Your task to perform on an android device: I have to attend the naming ceremony of a new-born baby, and I want to buy a gift for the new-born baby, so browse Toys for Infants on the Yalla Toys app.
Image 0: 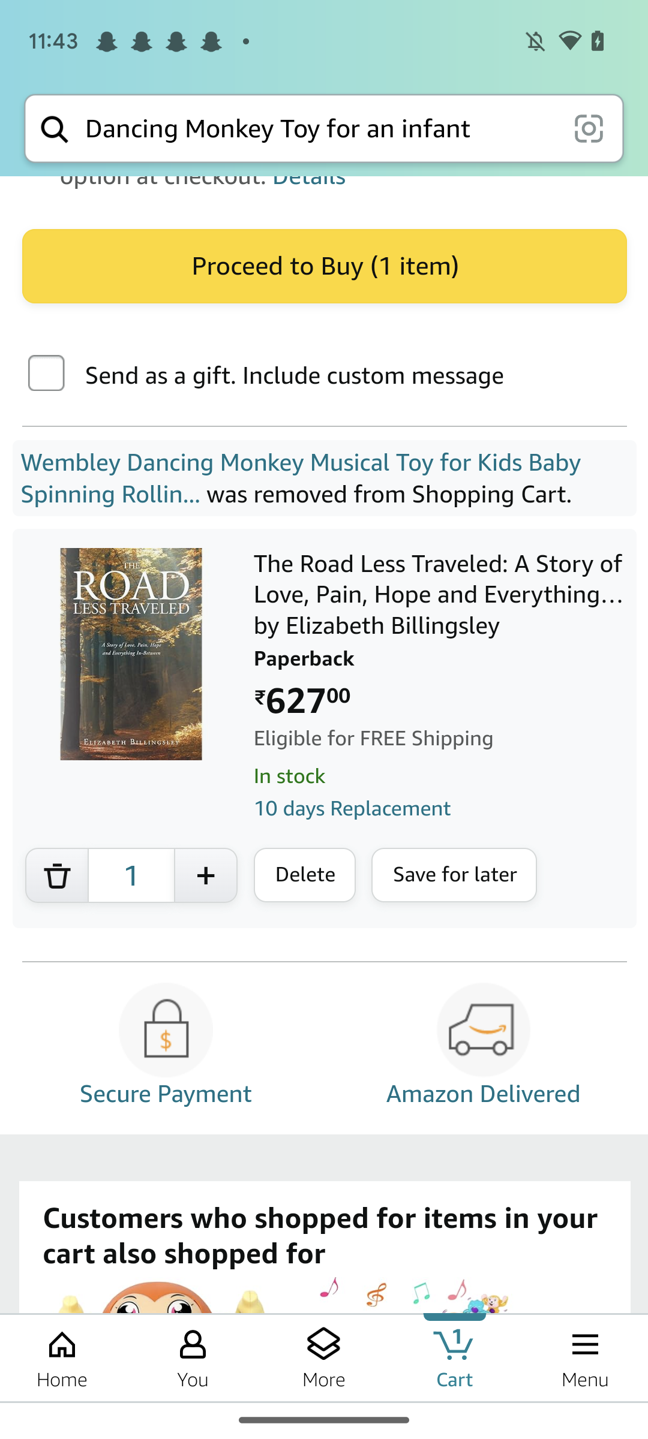
Open the Yalla toys app.
Step 0: open app "Yalla Toys"
Image 1: 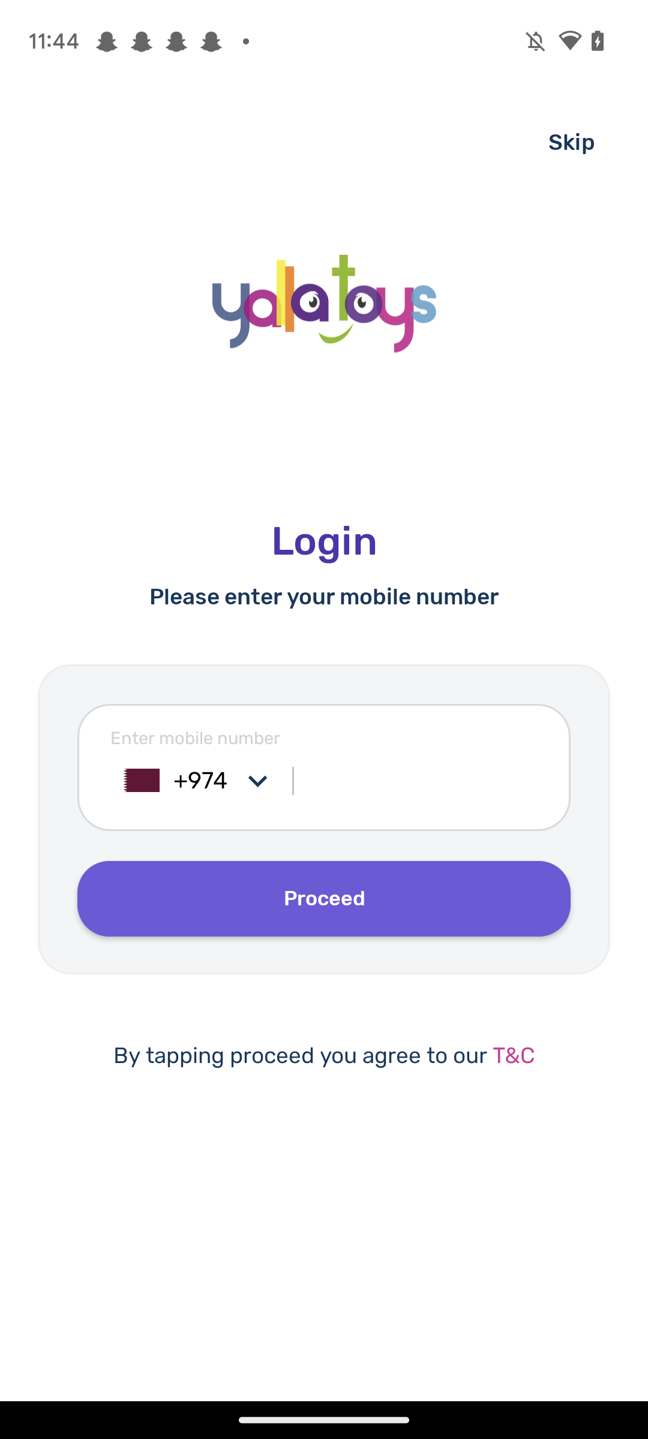
Click on the skip button at the top right corner of the screen
Step 1: click (571, 142)
Image 2: 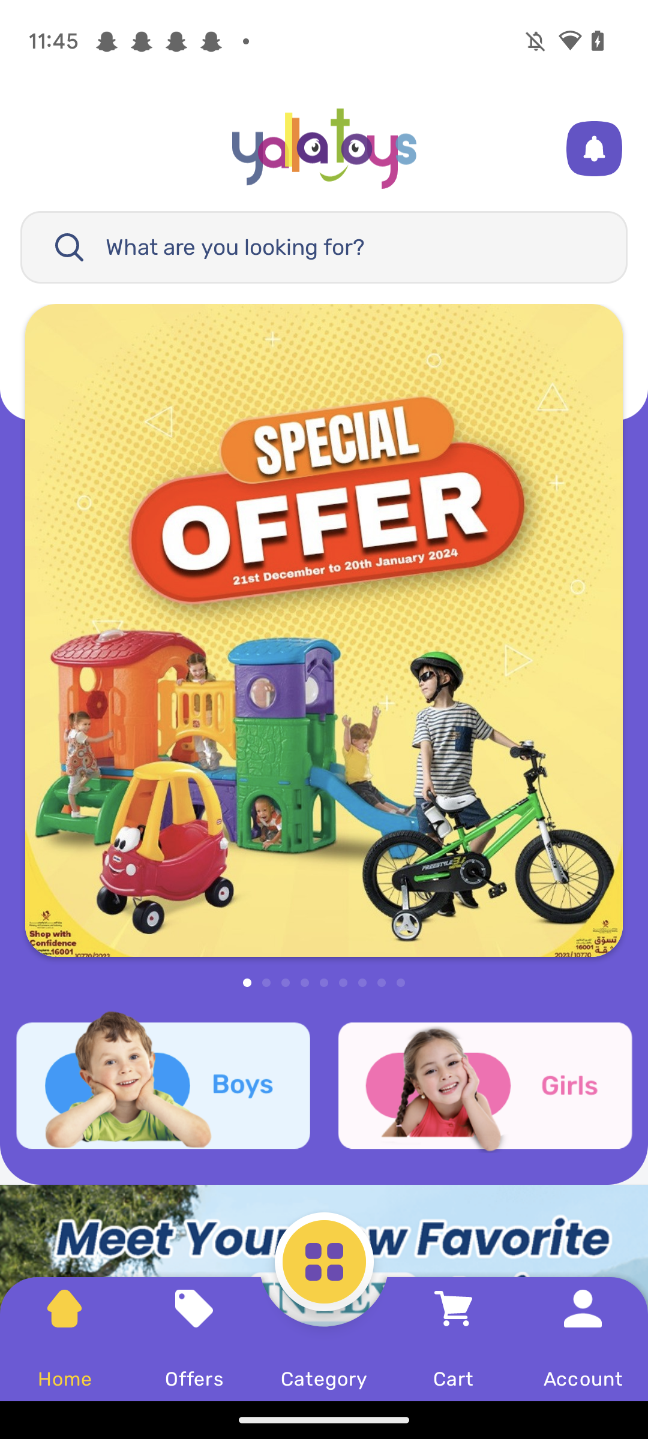
Click on the Menu icon at the bottom.
Step 2: click (324, 1293)
Image 3: 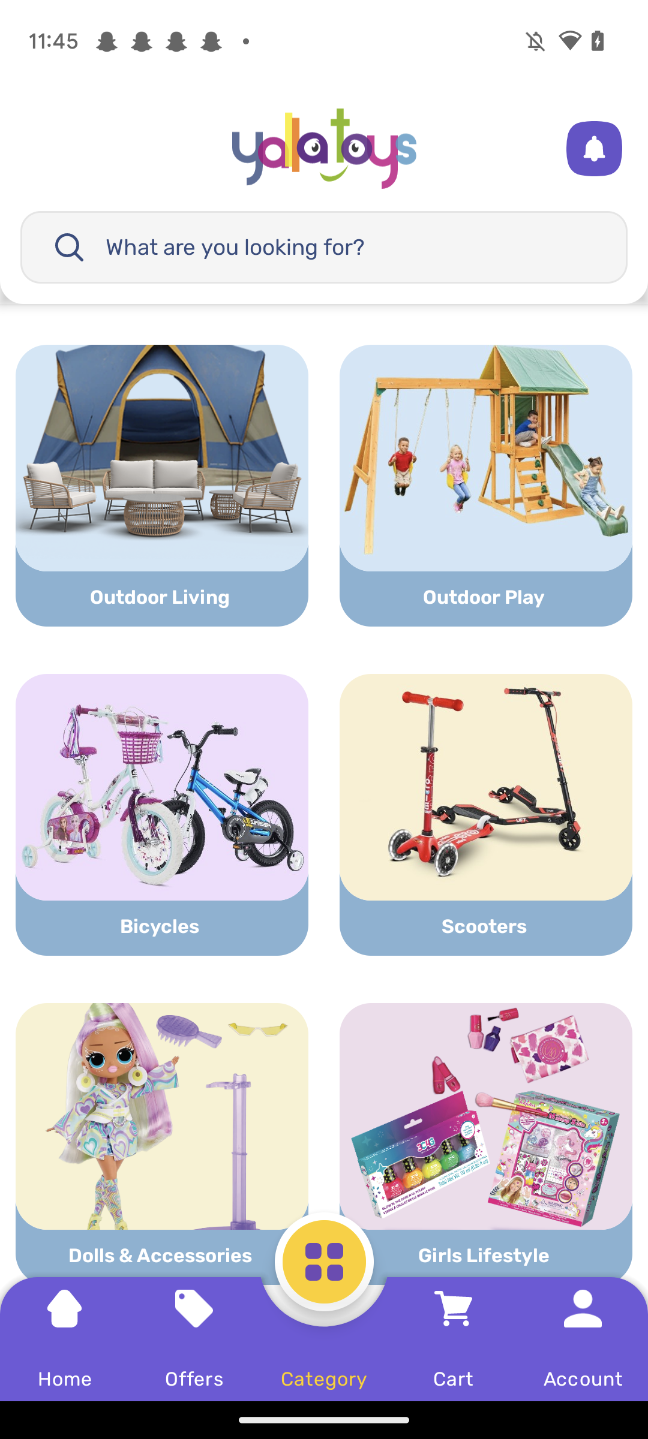
Scroll up
Step 3: scroll down
Image 4: 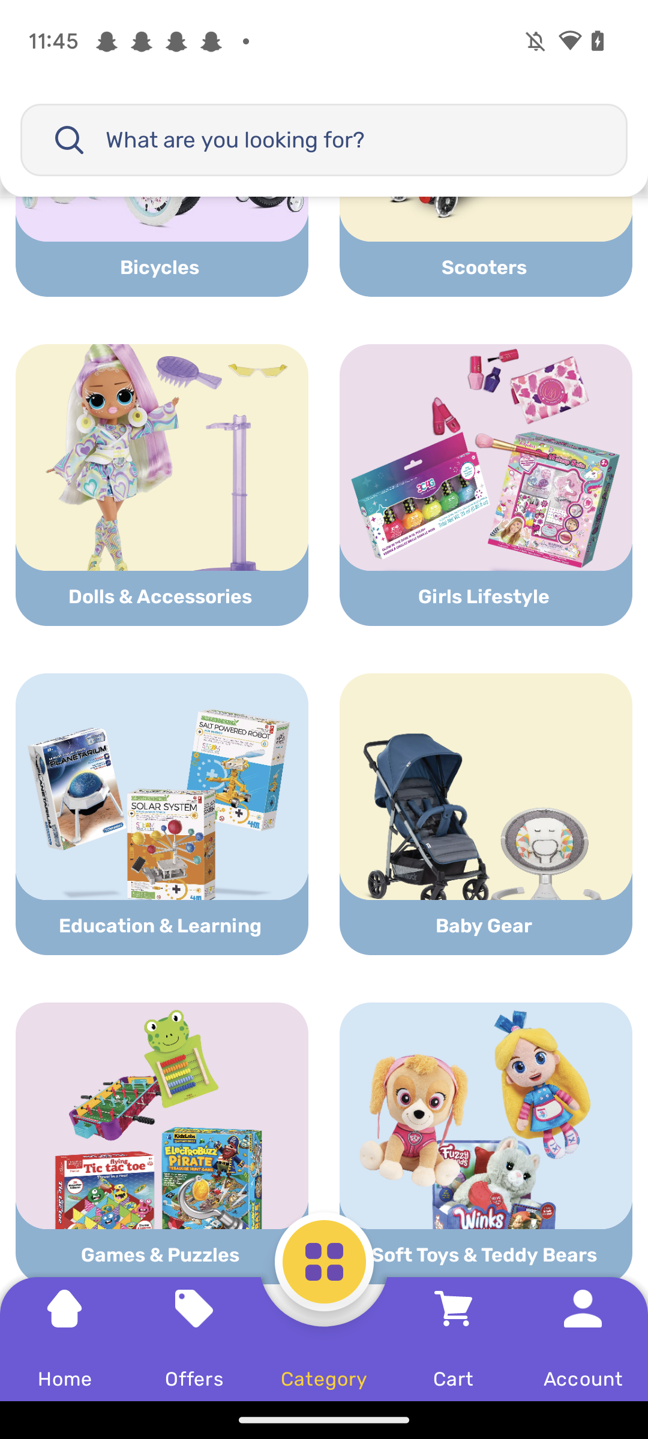
Scroll up
Step 4: scroll down
Image 5: 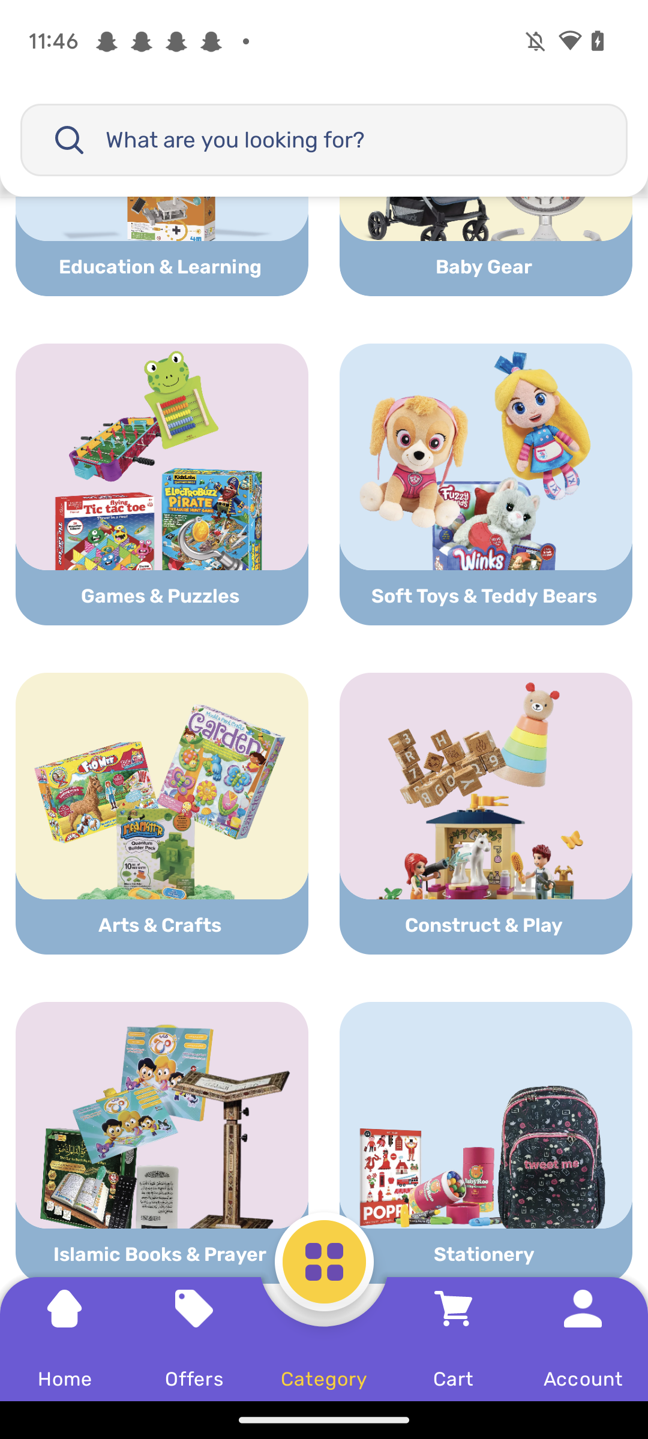
Scroll up
Step 5: scroll down
Image 6: 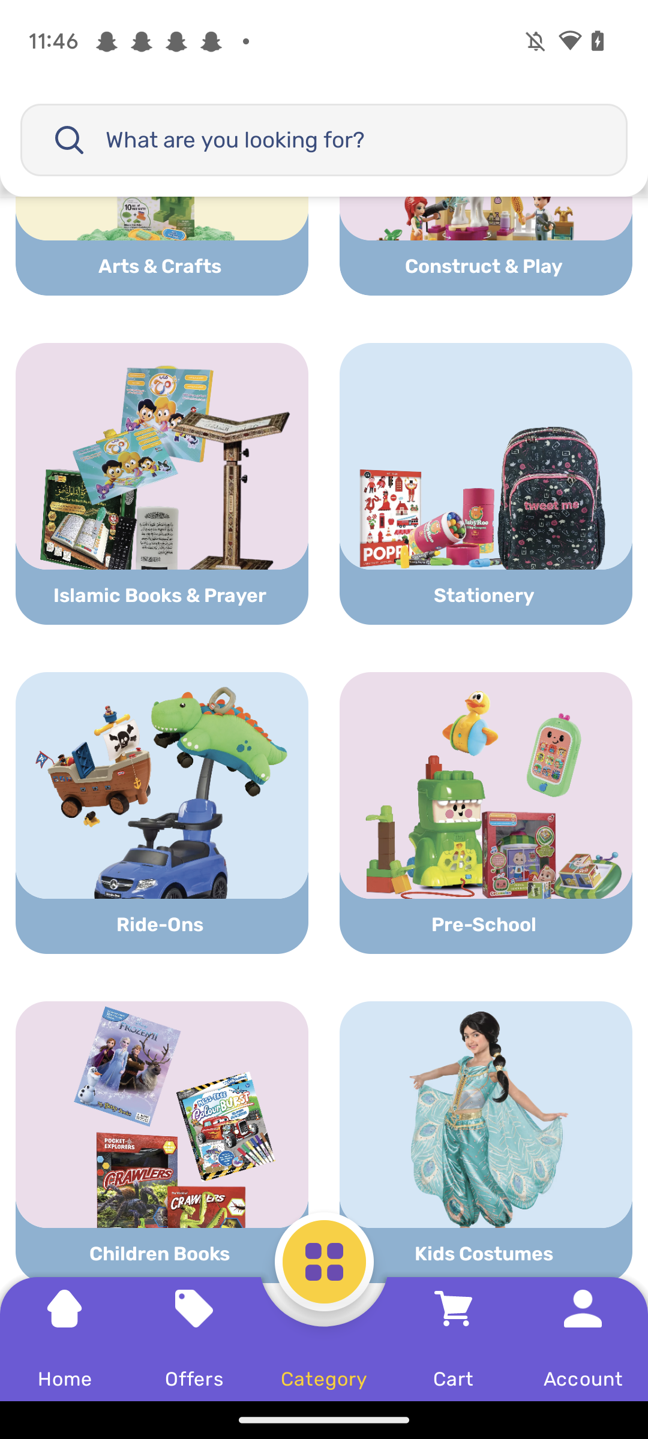
Scroll up
Step 6: scroll down
Image 7: 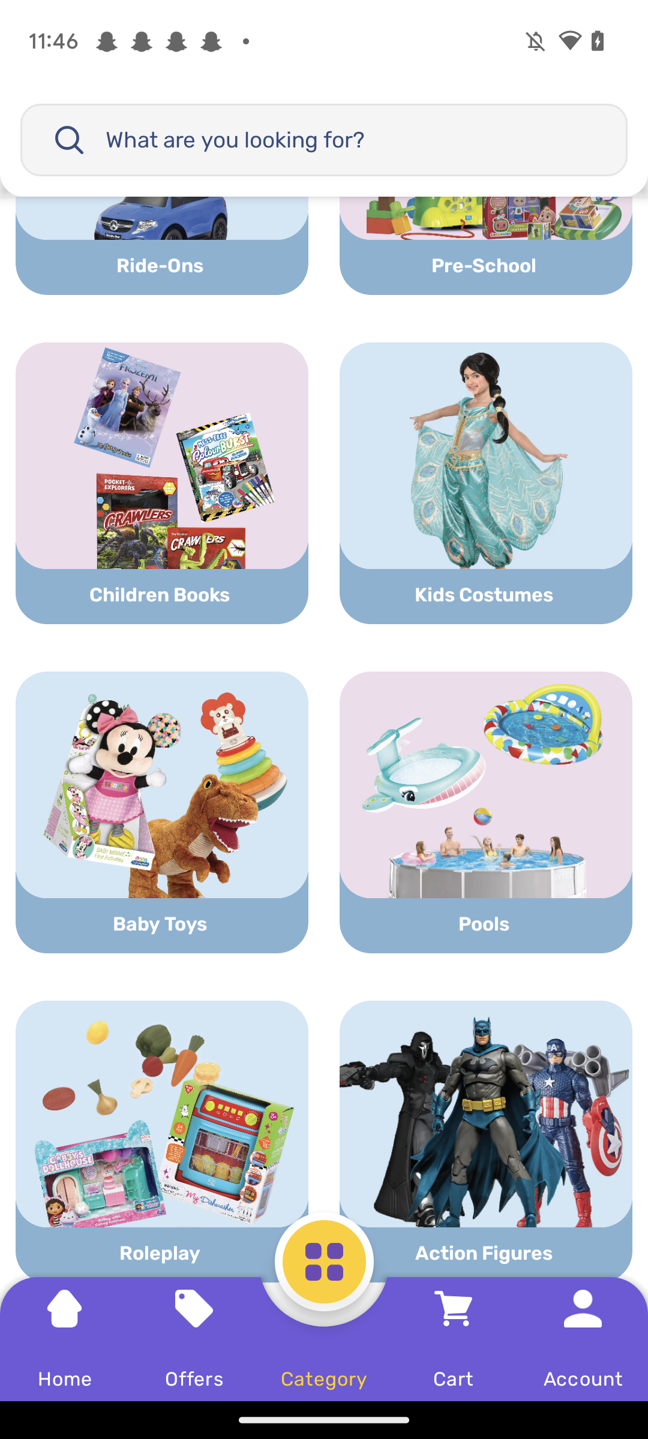
Click on the Baby toys tab.
Step 7: click (161, 785)
Image 8: 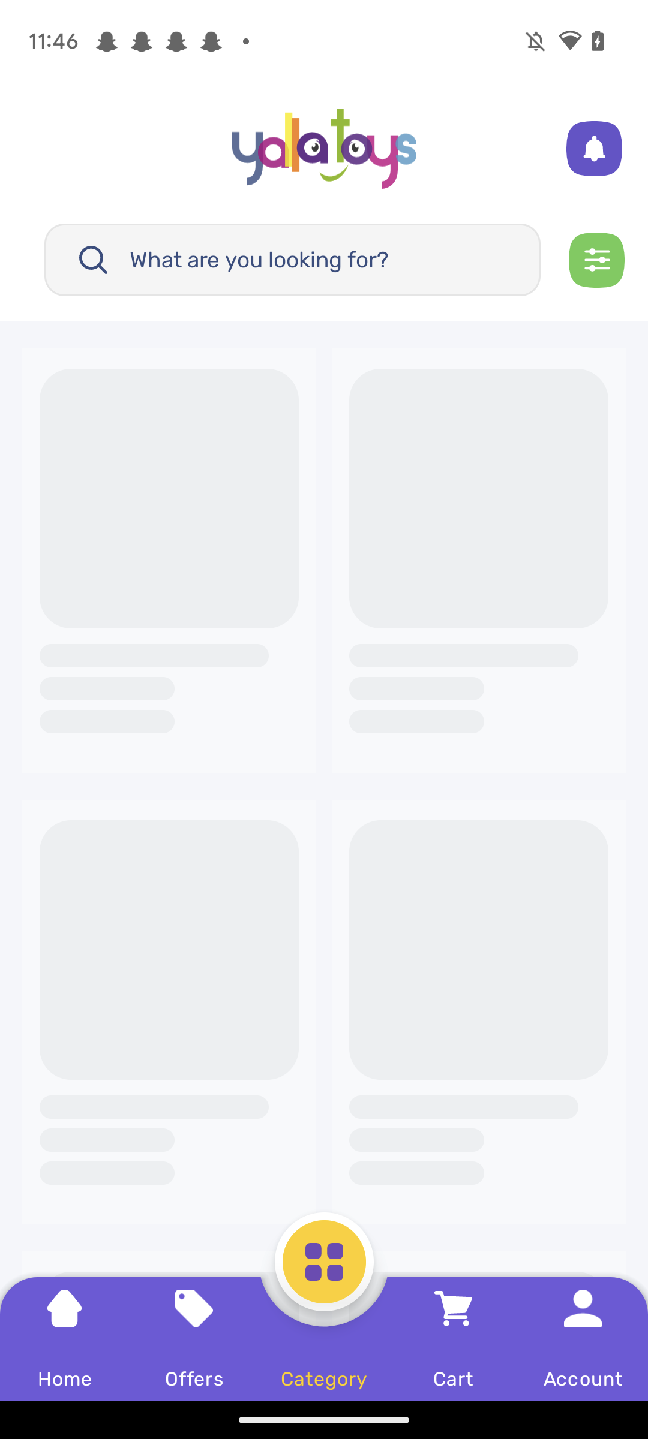
Click on the Baby toys tab.
Step 8: wait